Your task to perform on an android device: Add Samsung Galaxy S20 to the watchlist
Image 0: 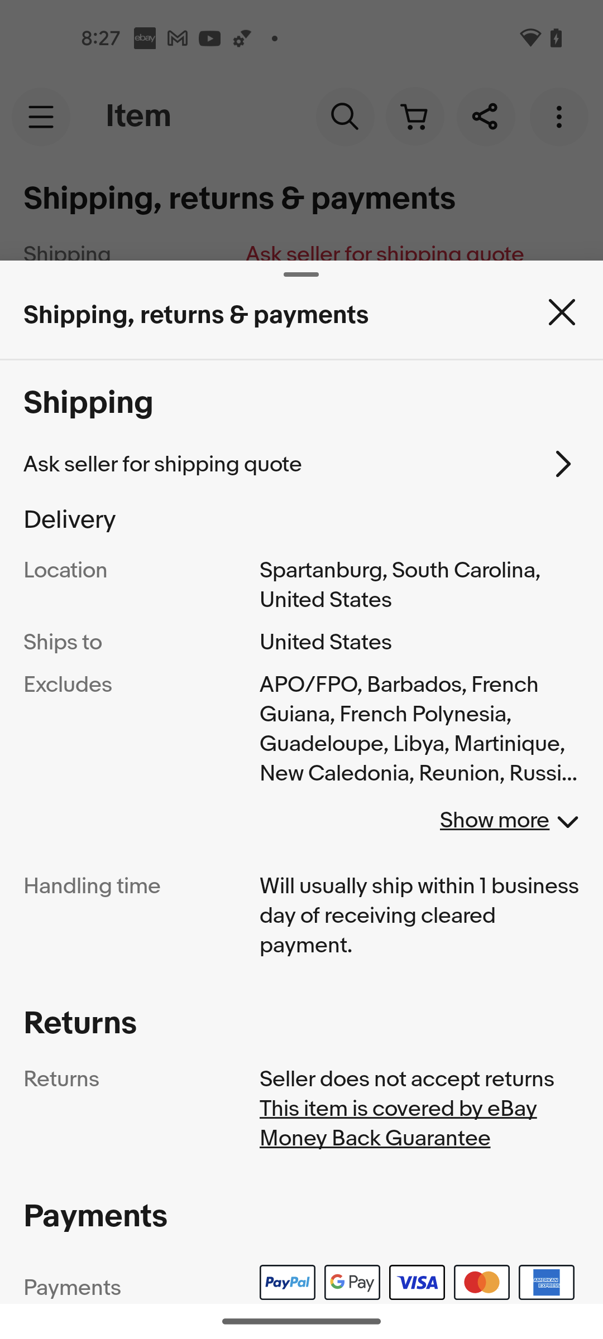
Close the Shipping, returns & payments window
Step 0: click (561, 311)
Image 1: 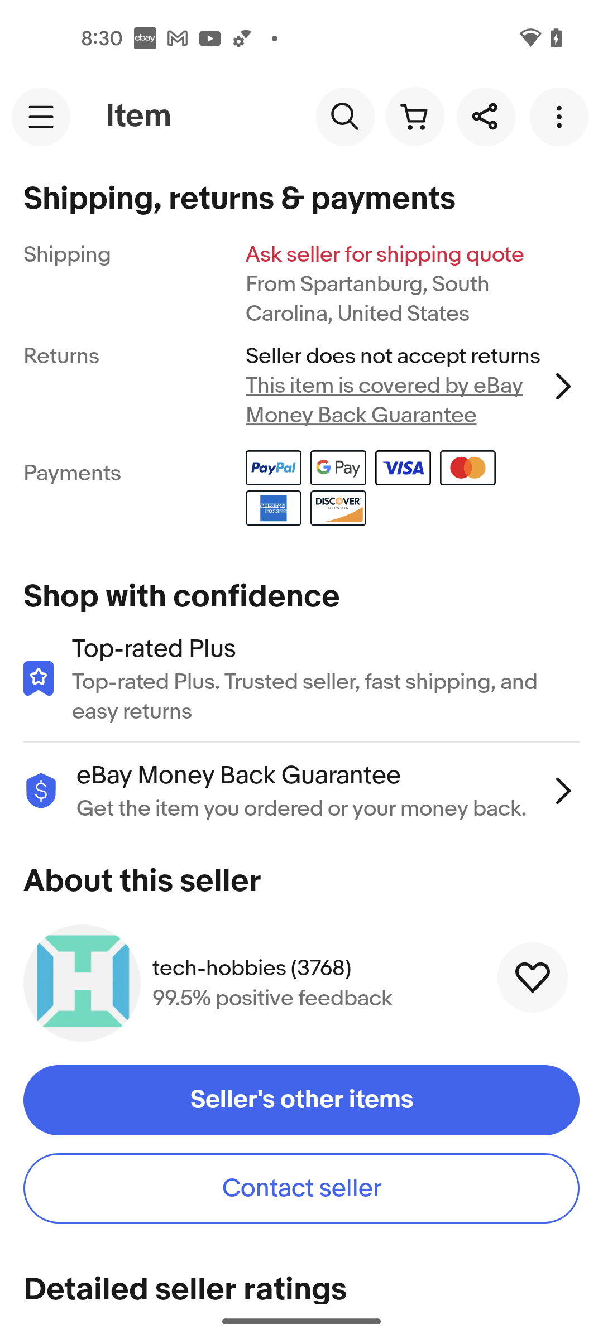
Scroll up to view Add to watchlist option
Step 1: scroll up
Image 2: 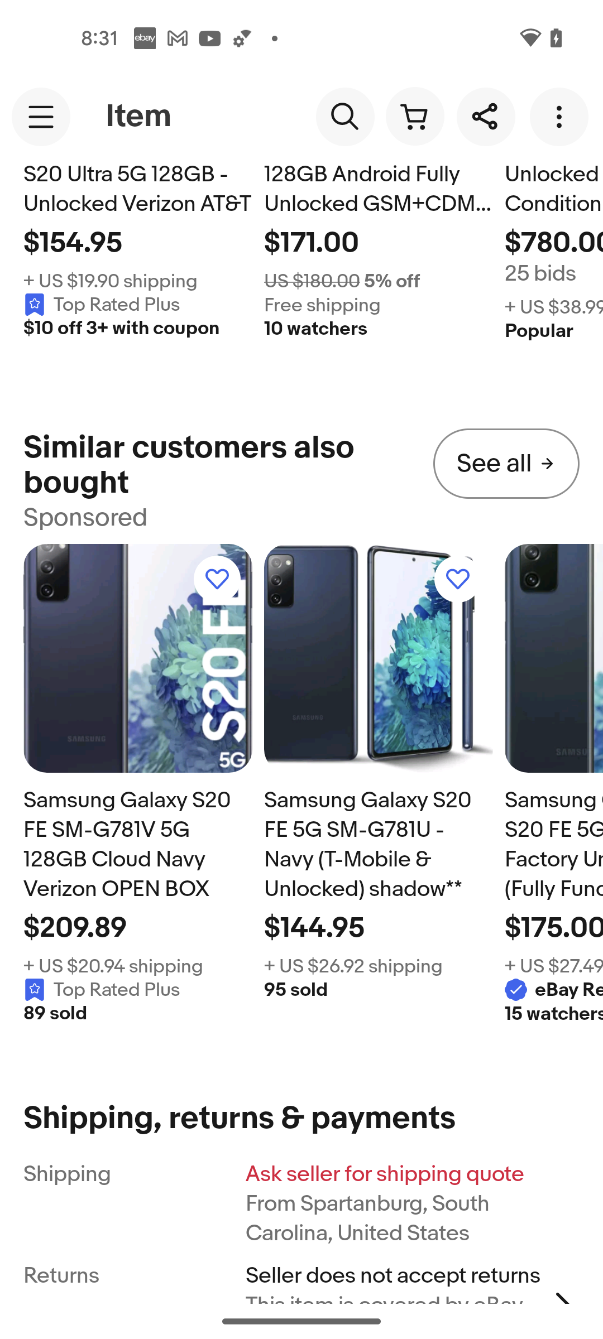
Scroll up to view Add to watchlist option
Step 2: scroll up
Image 3: 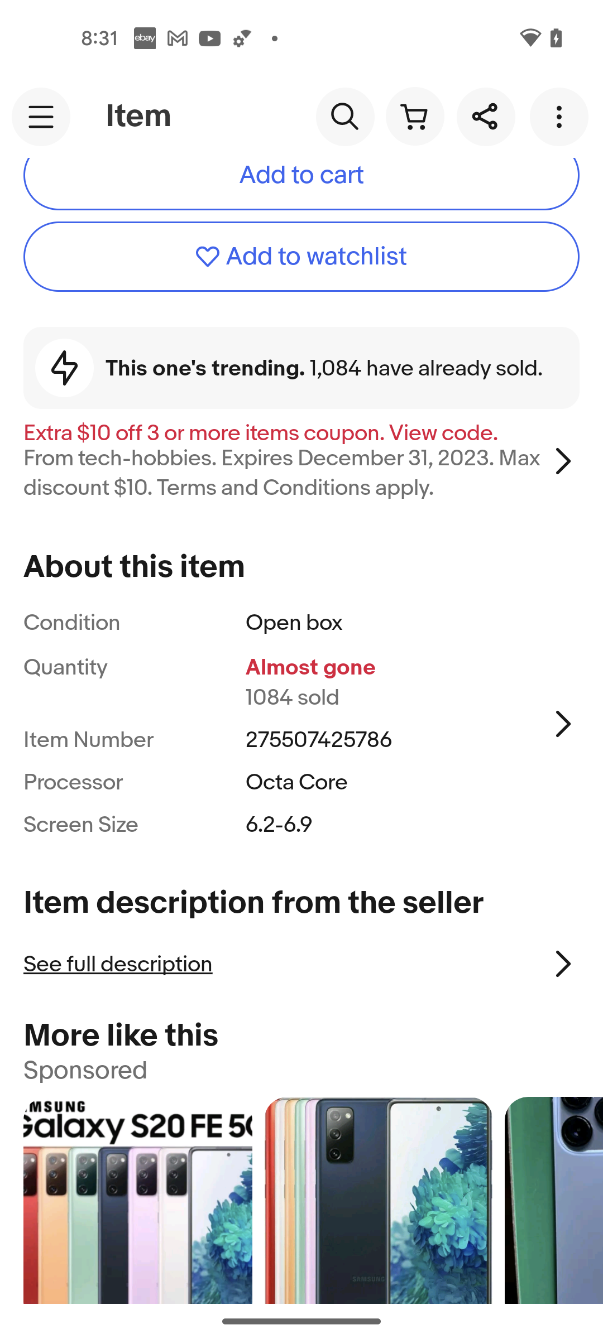
Click on the Add to watchlist option at the top of the screen
Step 3: click (301, 257)